Your task to perform on an android device: Since the task of buying New Balance hiking shoes is done, I will mark it as complete on the Schedule Planner app.
Image 0: 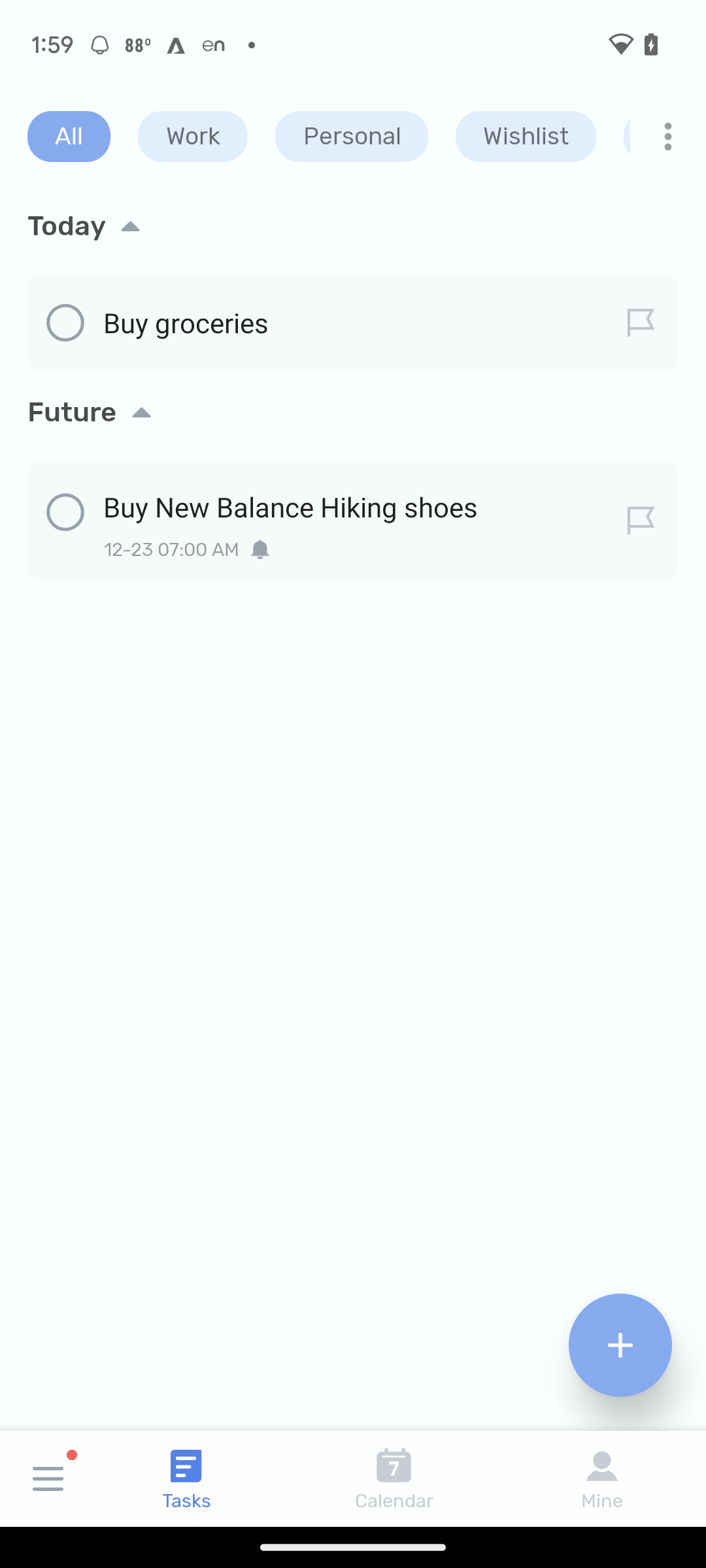
Click on the circle icon to mark it as complete
Step 0: click (54, 505)